Your task to perform on an android device: Compare the Honda cars so that I can choose which one is suitable for me.
Image 1: 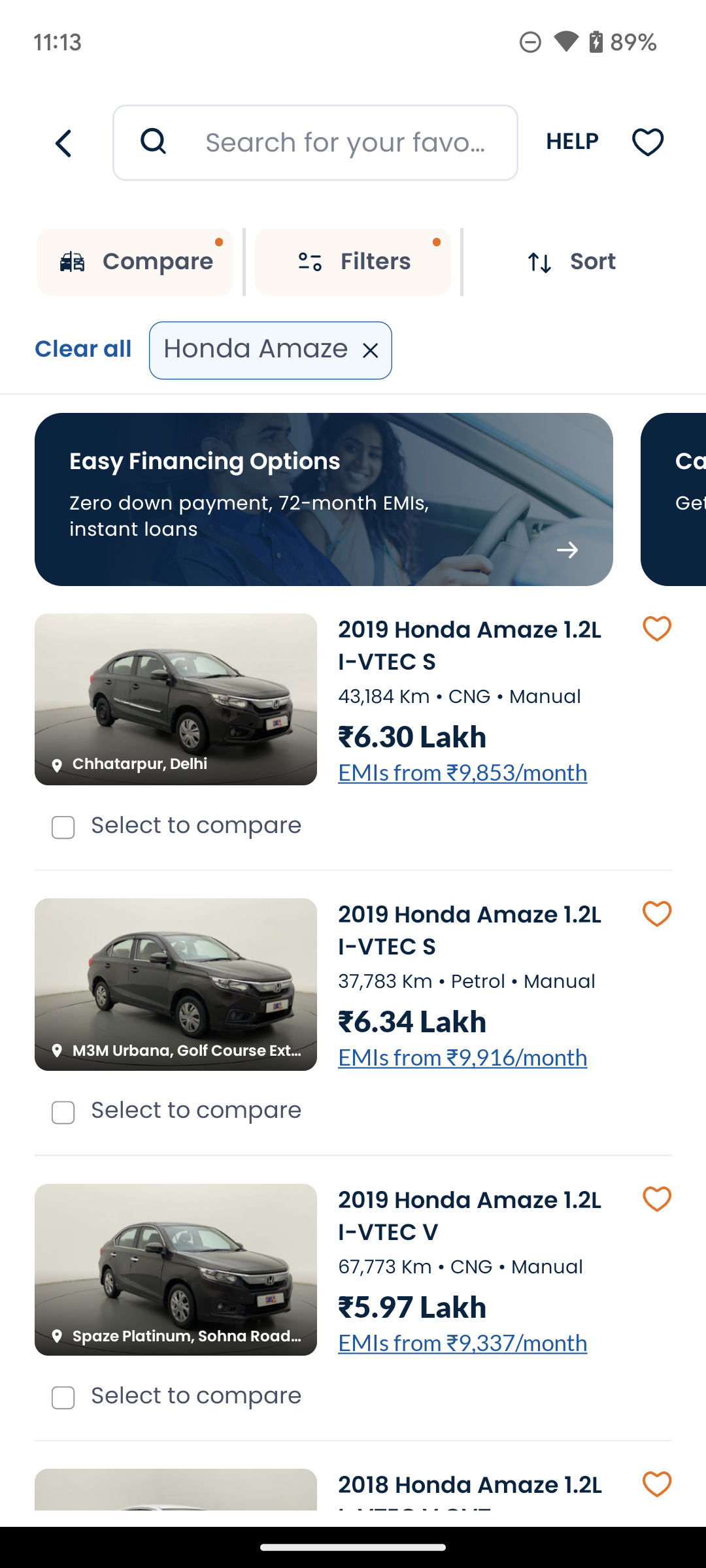
Click on the Select to compare option on the screen.
Step 1: click (63, 826)
Image 2: 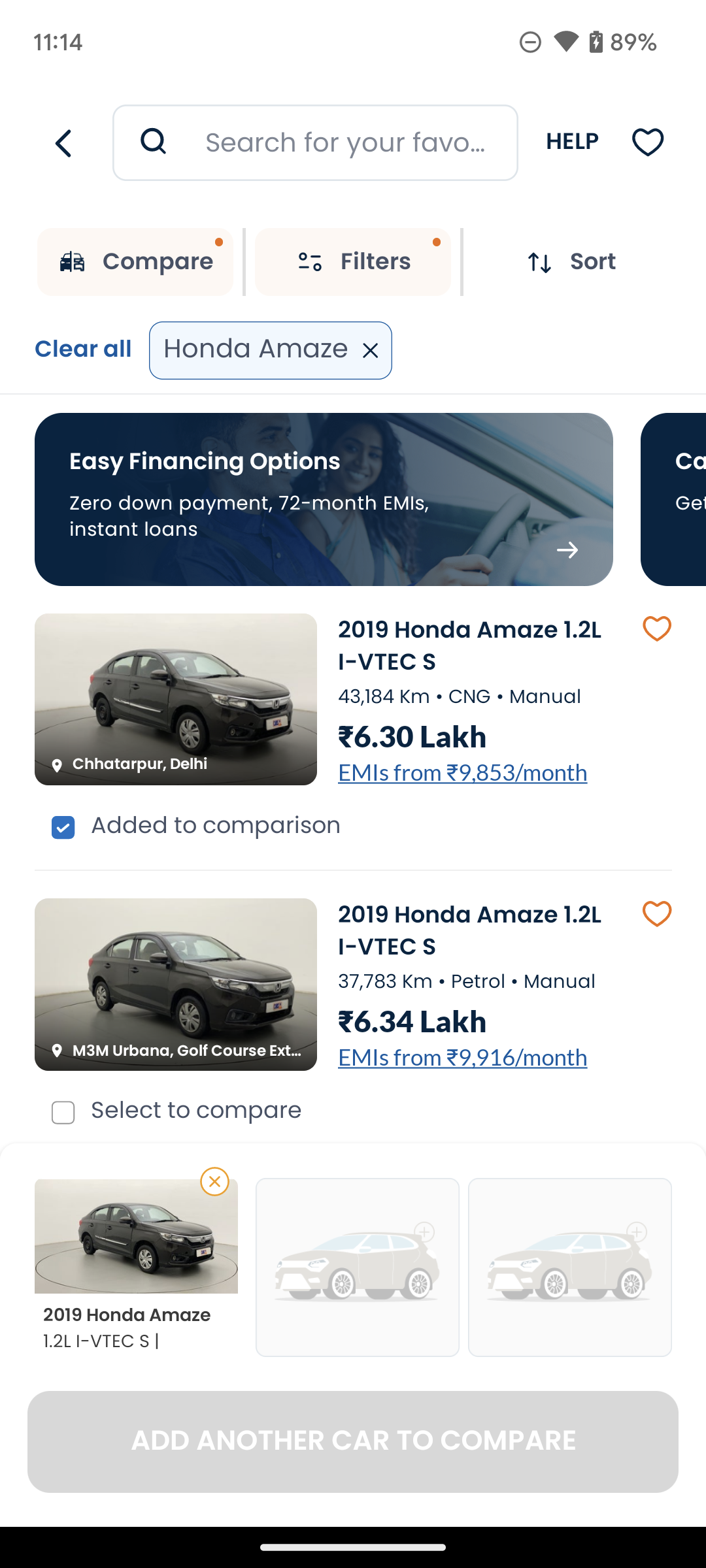
Click on the Select to compare option on the screen.
Step 2: click (63, 1113)
Image 3: 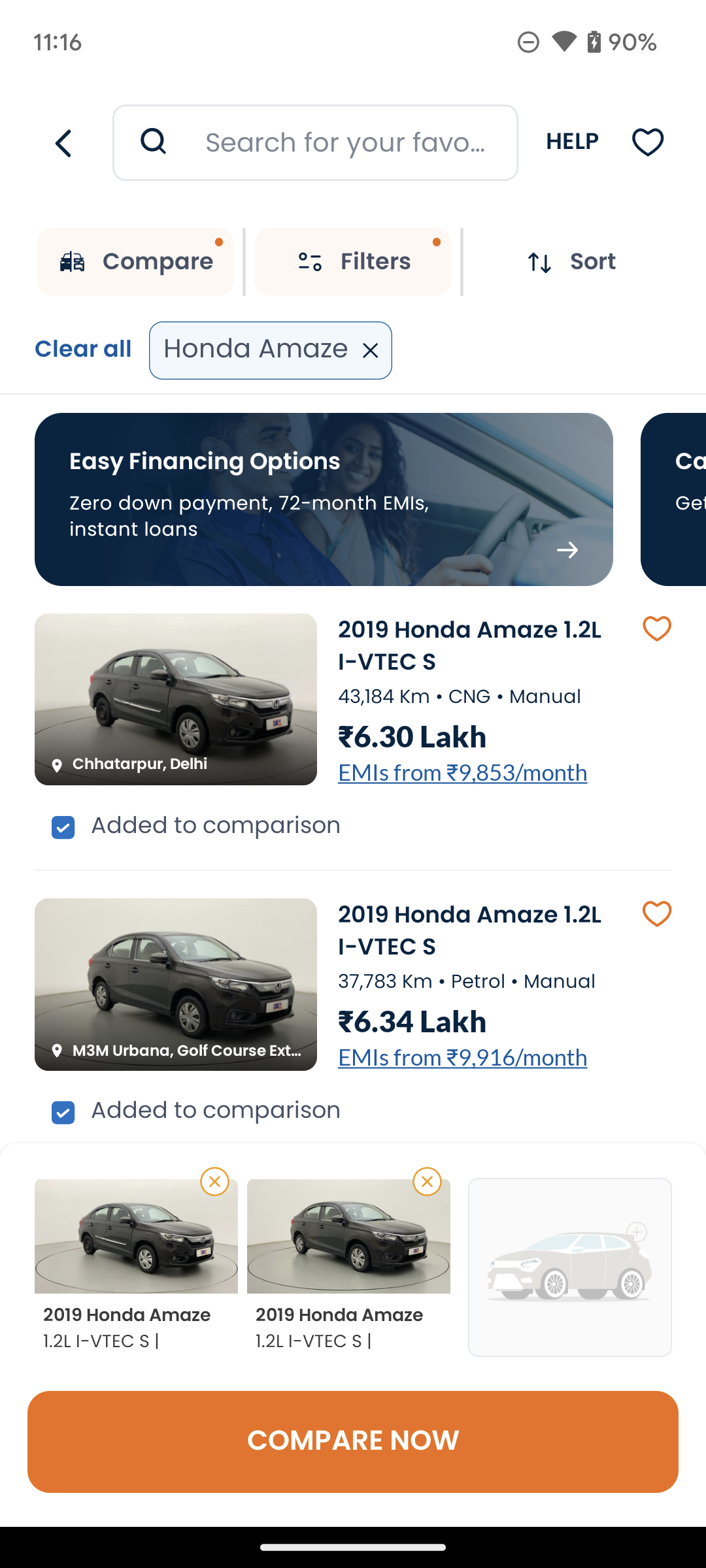
Click on the COMPARE NOW option on the bottom of the screen.
Step 3: click (353, 1441)